Your task to perform on an android device: My wife is also interested in Invention N.1(Original Version) song and she asked me to share this song, so share Invention N.1(Original Version) song by Johann Sebastian Bach at clarawagner98b@gmail.com on Gmail from SoundCloud app.
Image 0: 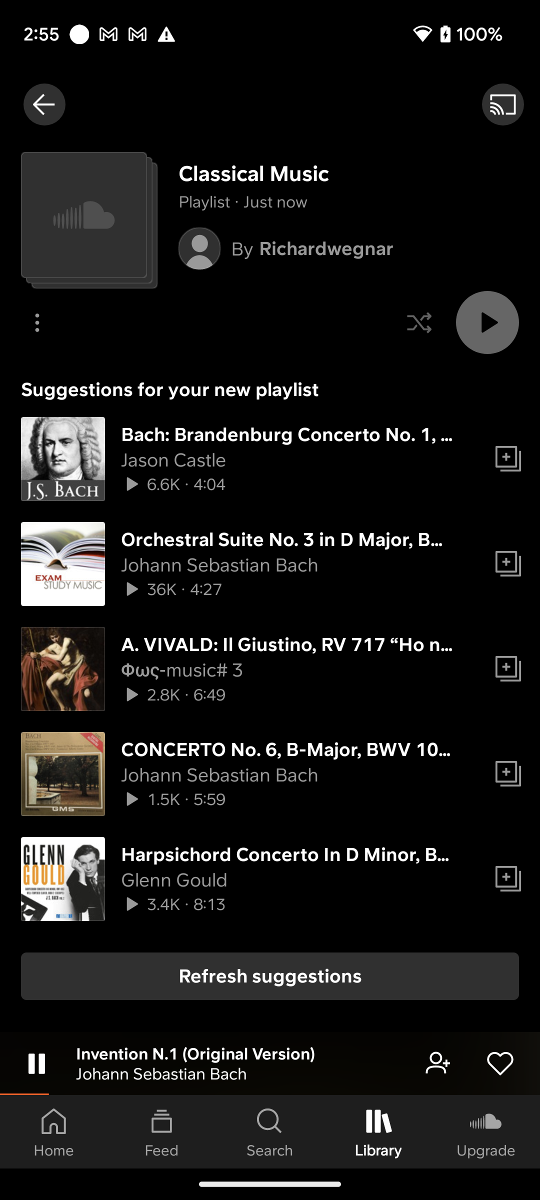
Click on the Invention N.1(Original Version) playing song to view the share option of this song.
Step 0: click (235, 1053)
Image 1: 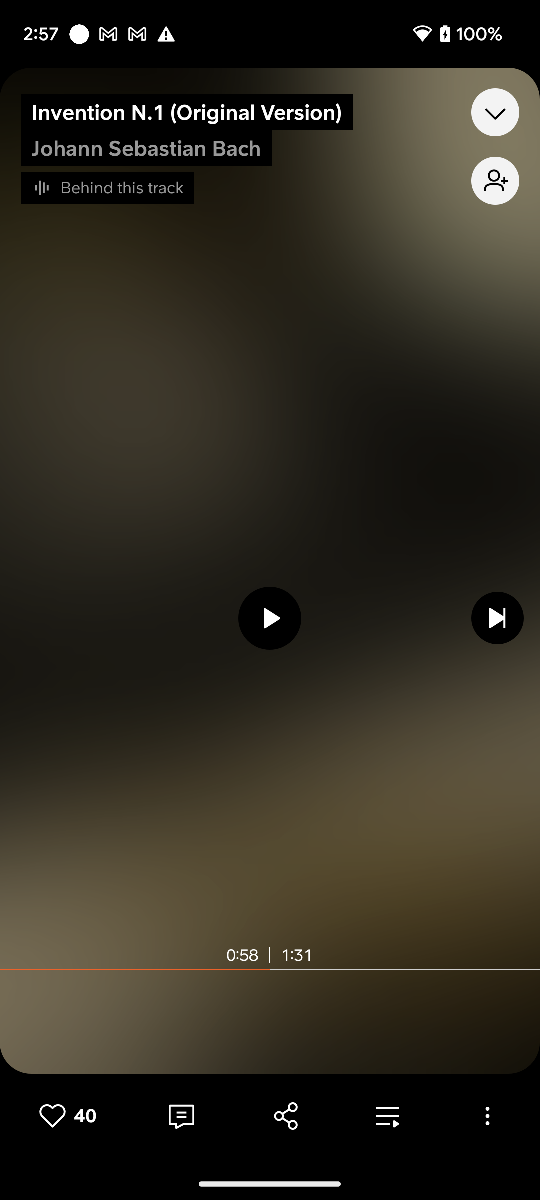
Click on the share icon at the bottom of the screen to share this song.
Step 1: click (287, 1116)
Image 2: 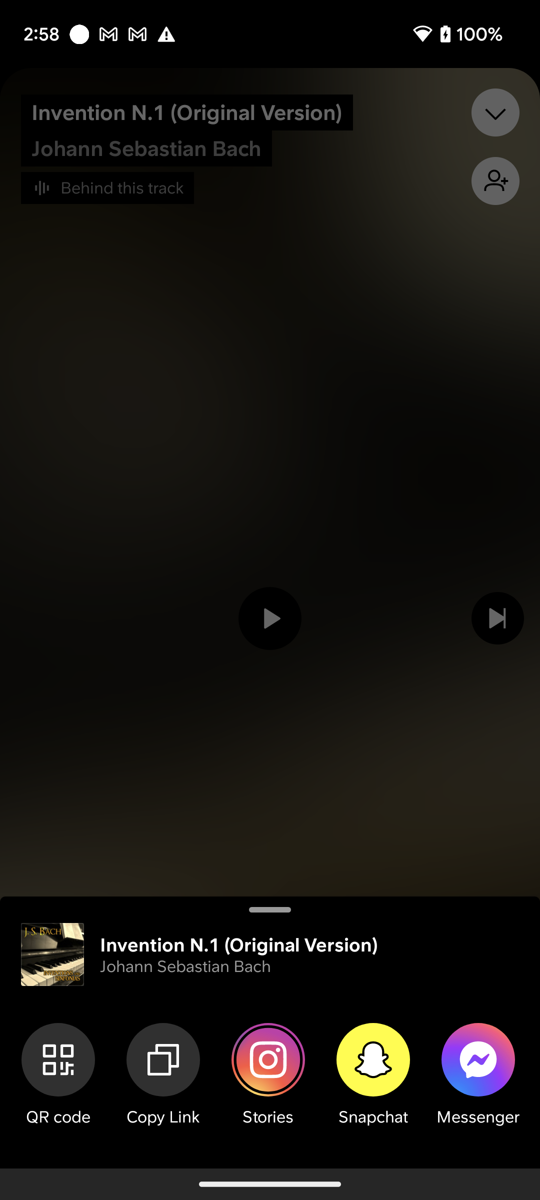
Swipe left on the apps option to view the Gmail app to share this song.
Step 2: scroll right
Image 4: 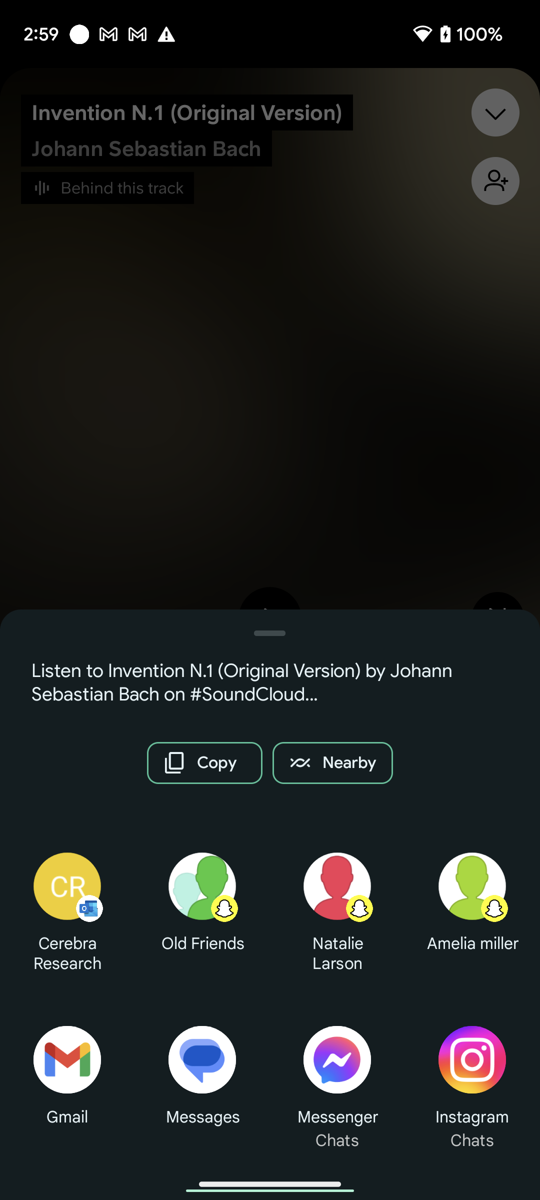
Click on the Gmail app icon to select this app to share this song.
Step 4: click (66, 1059)
Image 5: 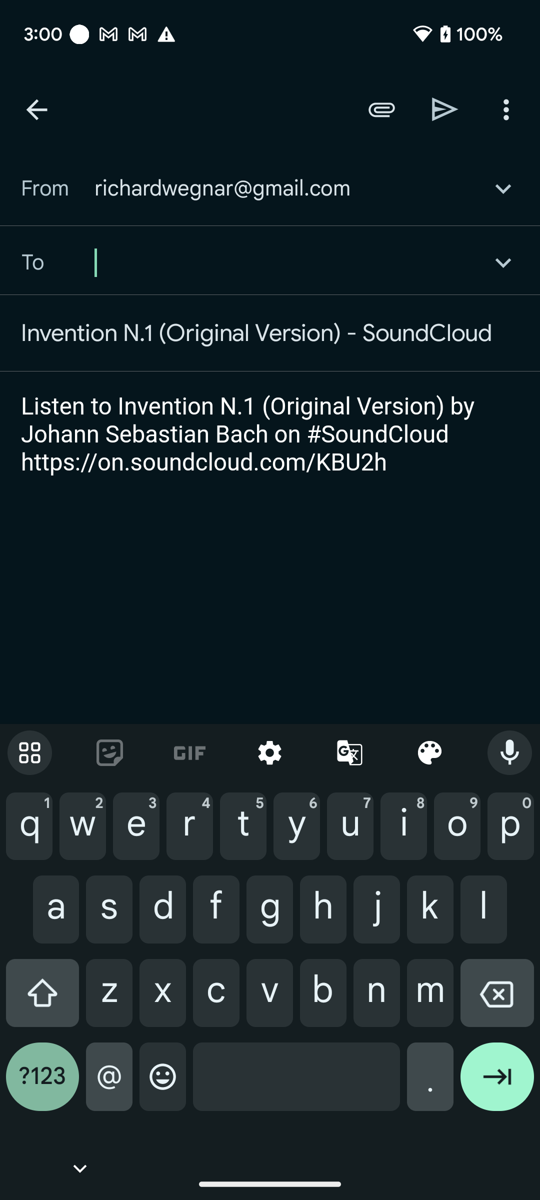
Type clarawagner98b@gmail.com in the recipient section to mention the recipient account.
Step 5: type "clarawagner98b@gmail.com"
Image 6: 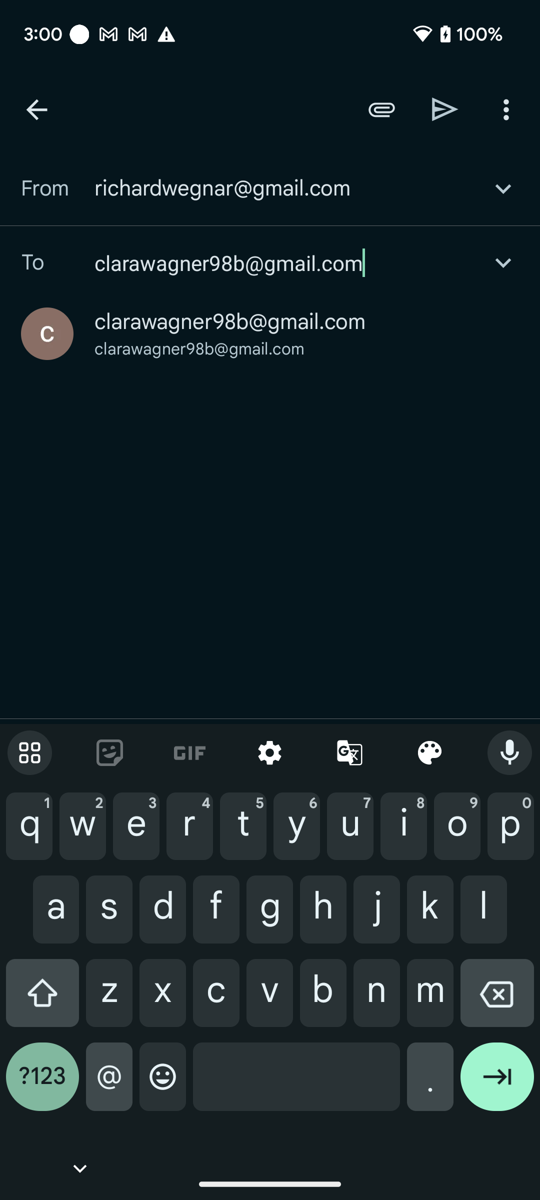
Click on the clarawagner98b@gmail.com to select the recipient account.
Step 6: click (230, 321)
Image 7: 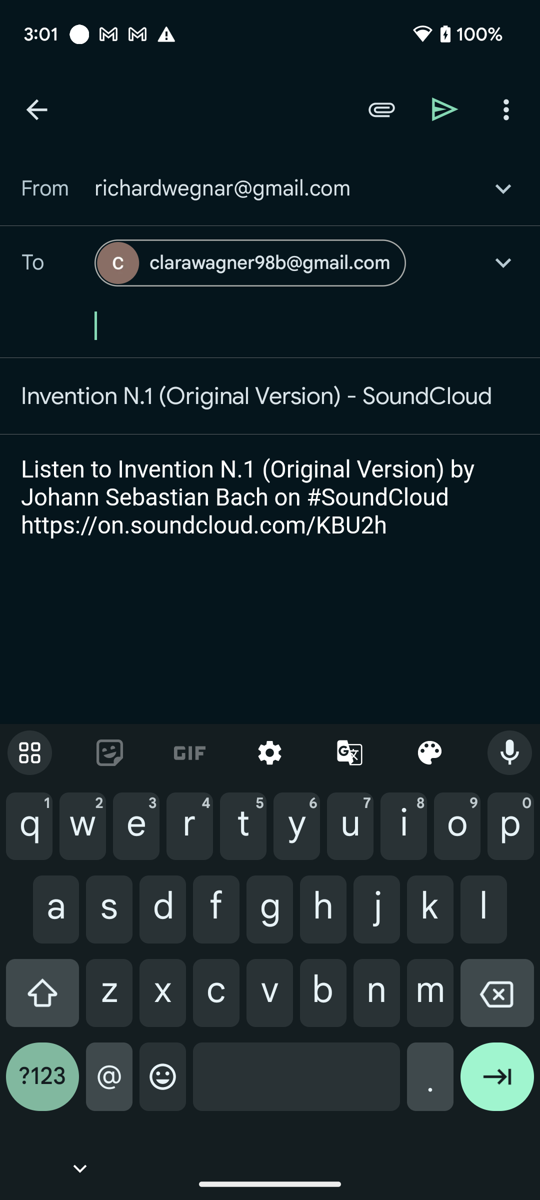
Click on the send button at the top right corner of the screen to share this song with my wife.
Step 7: click (445, 109)